Your task to perform on an android device: I want to create a smiley drawing in another app. Create the drawing in the Paint app.
Image 0: 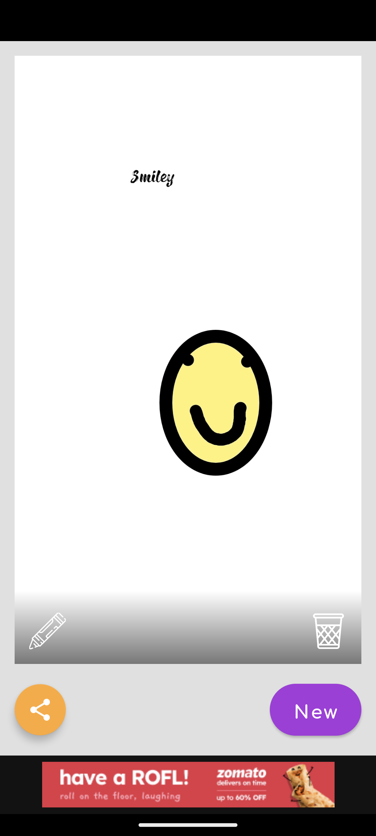
Open the Paint app.
Step 0: open app "Paint"
Image 1: 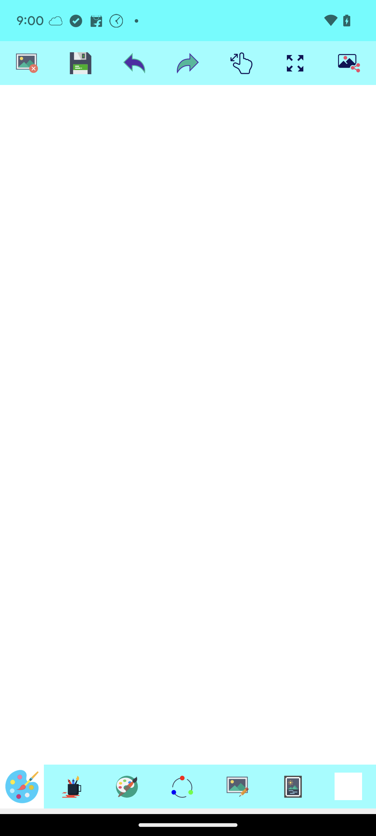
Tap on the screen to make the smiley.
Step 1: click (188, 425)
Image 2: 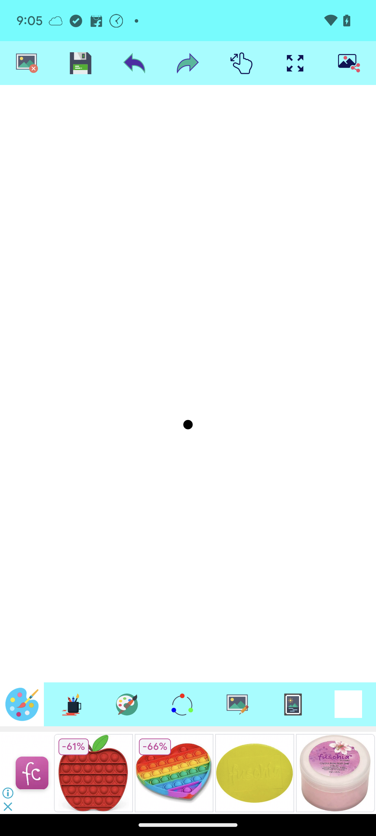
Tap on the screen to make the smiley.
Step 2: wait